Your task to perform on an android device: I want to save this open document as Increase Productivity. So save this open document as Increase Productivity in the Word app.
Image 0: 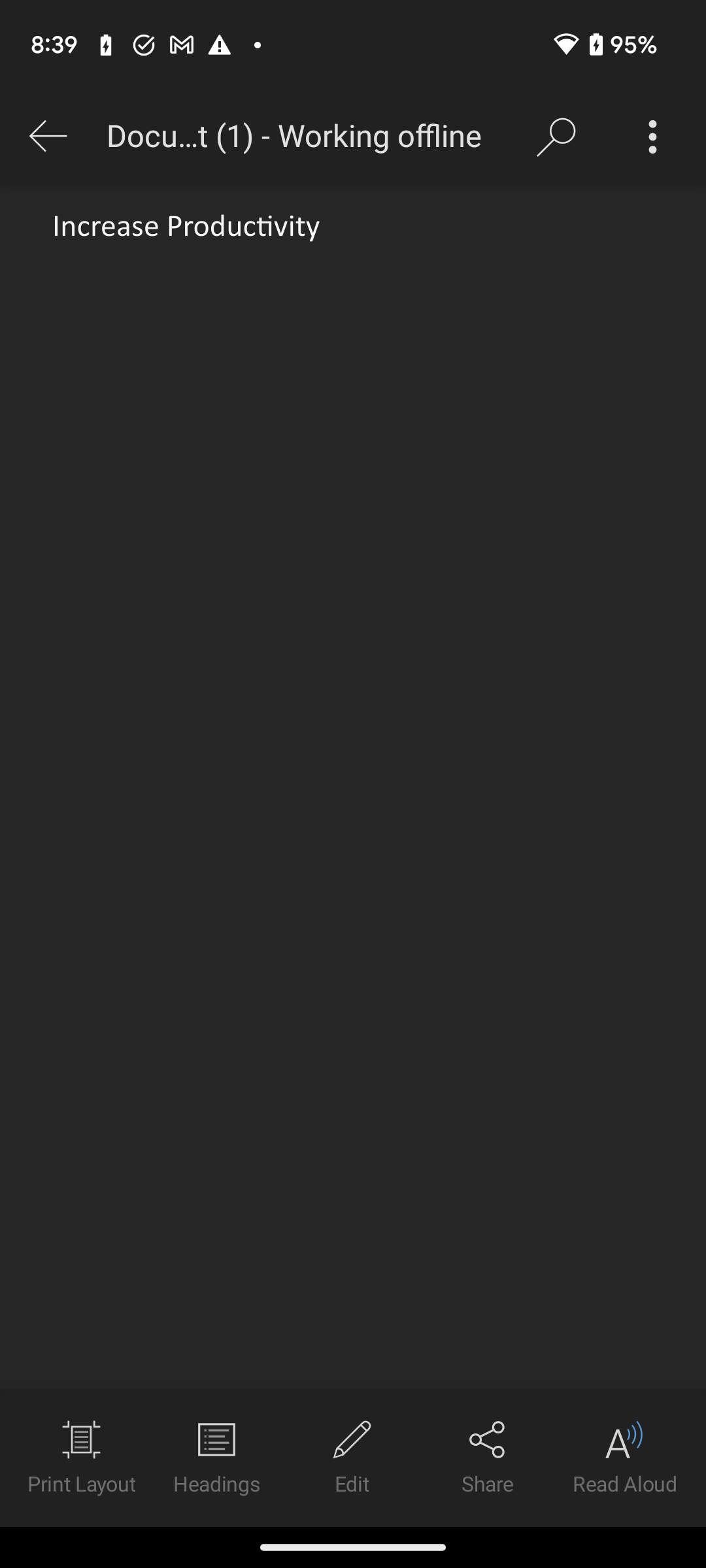
Click on the three dots icon at the top right corner of the screen to view the save as option
Step 0: click (652, 137)
Image 1: 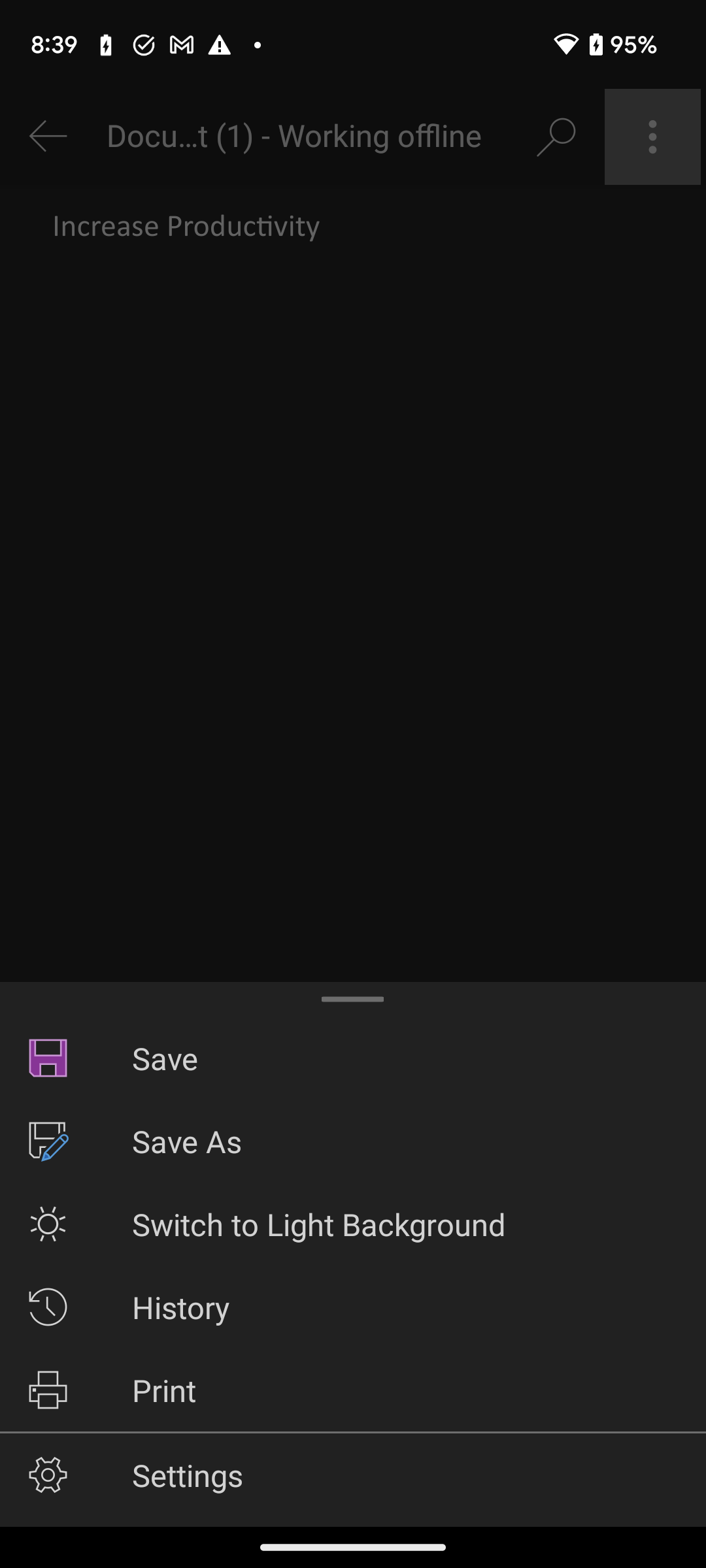
Click on the Save as option to save this document
Step 1: click (353, 1141)
Image 2: 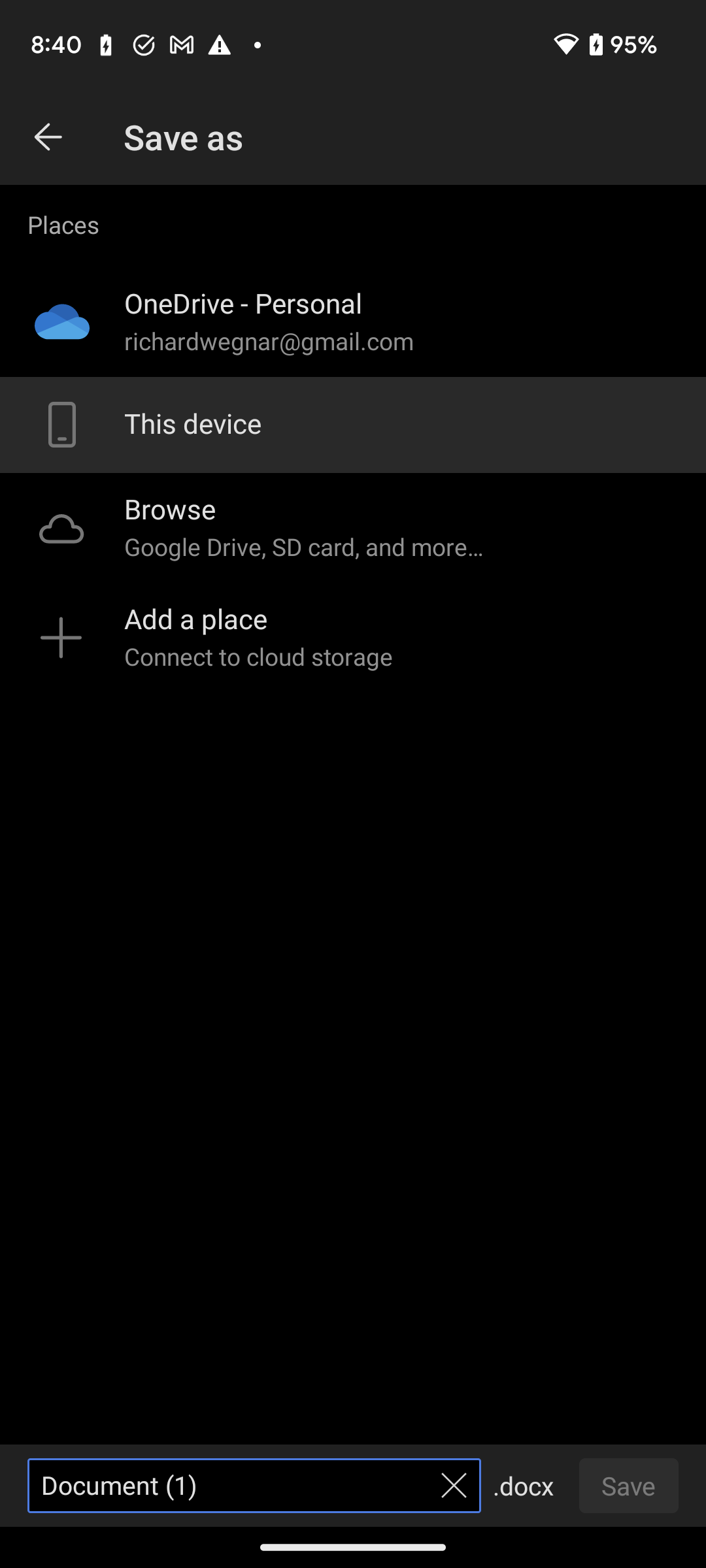
Click on the title section at the bottom of the screen to add title of this document
Step 2: click (227, 1485)
Image 3: 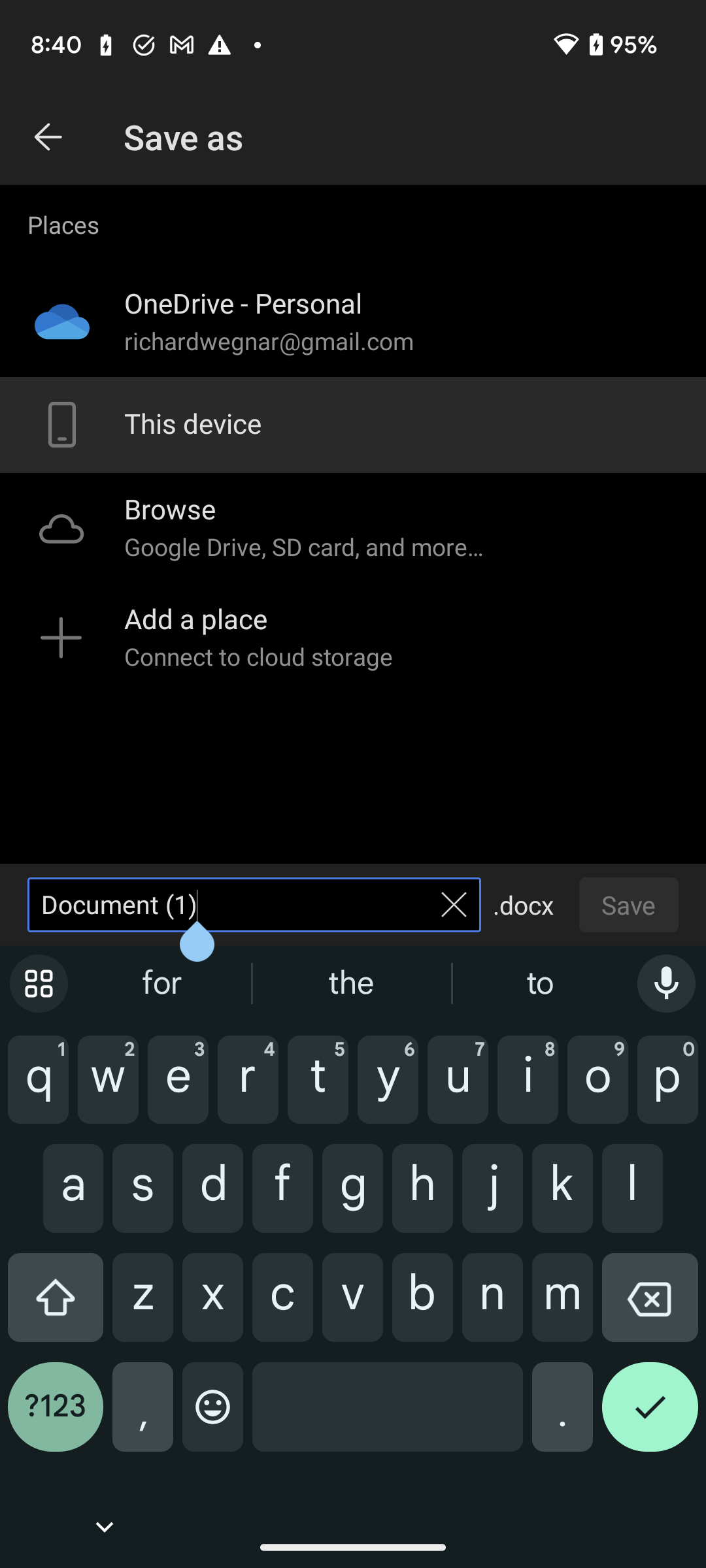
Click on the cross icon of the title section to clear the title section
Step 3: click (454, 904)
Image 4: 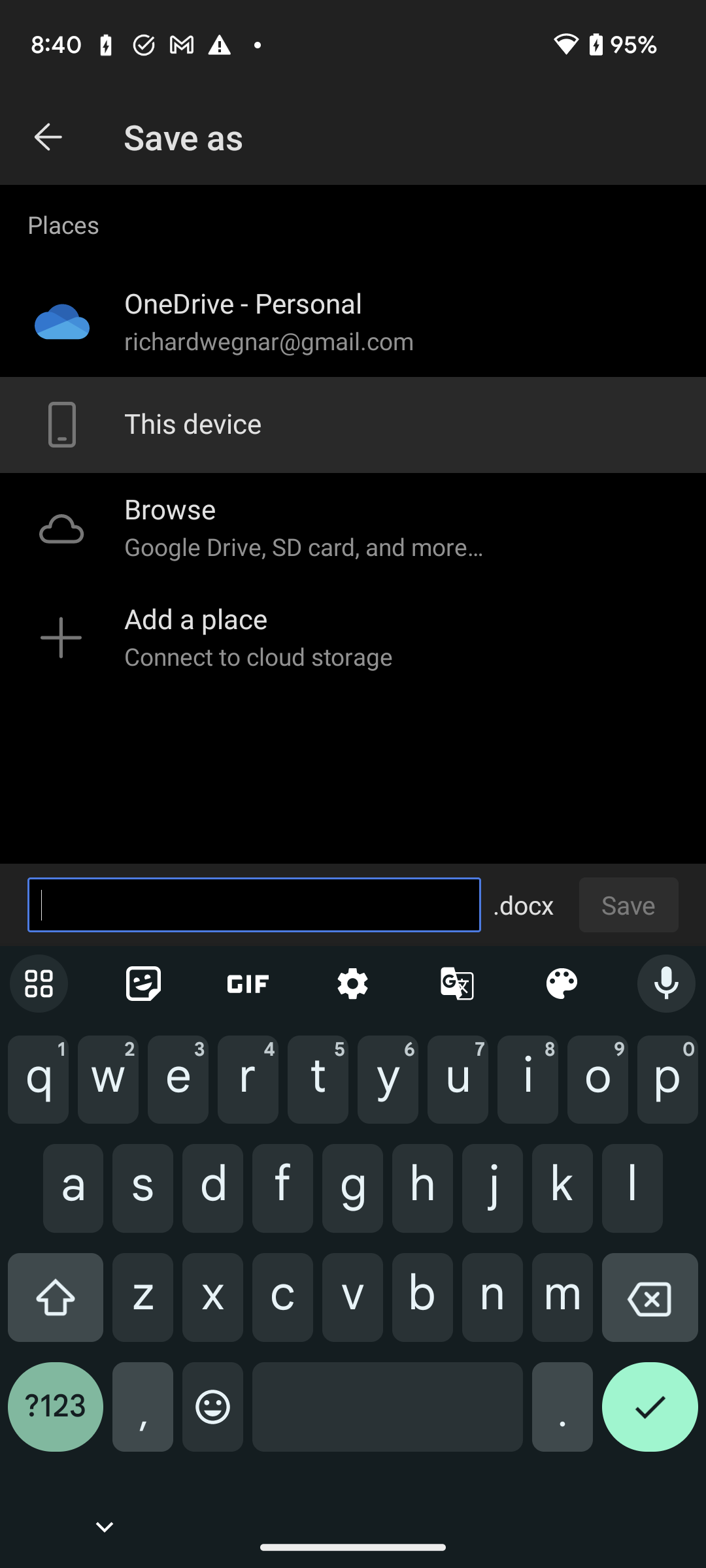
Type Increase Productivity in the title section to add title of this document
Step 4: wait
Image 5: 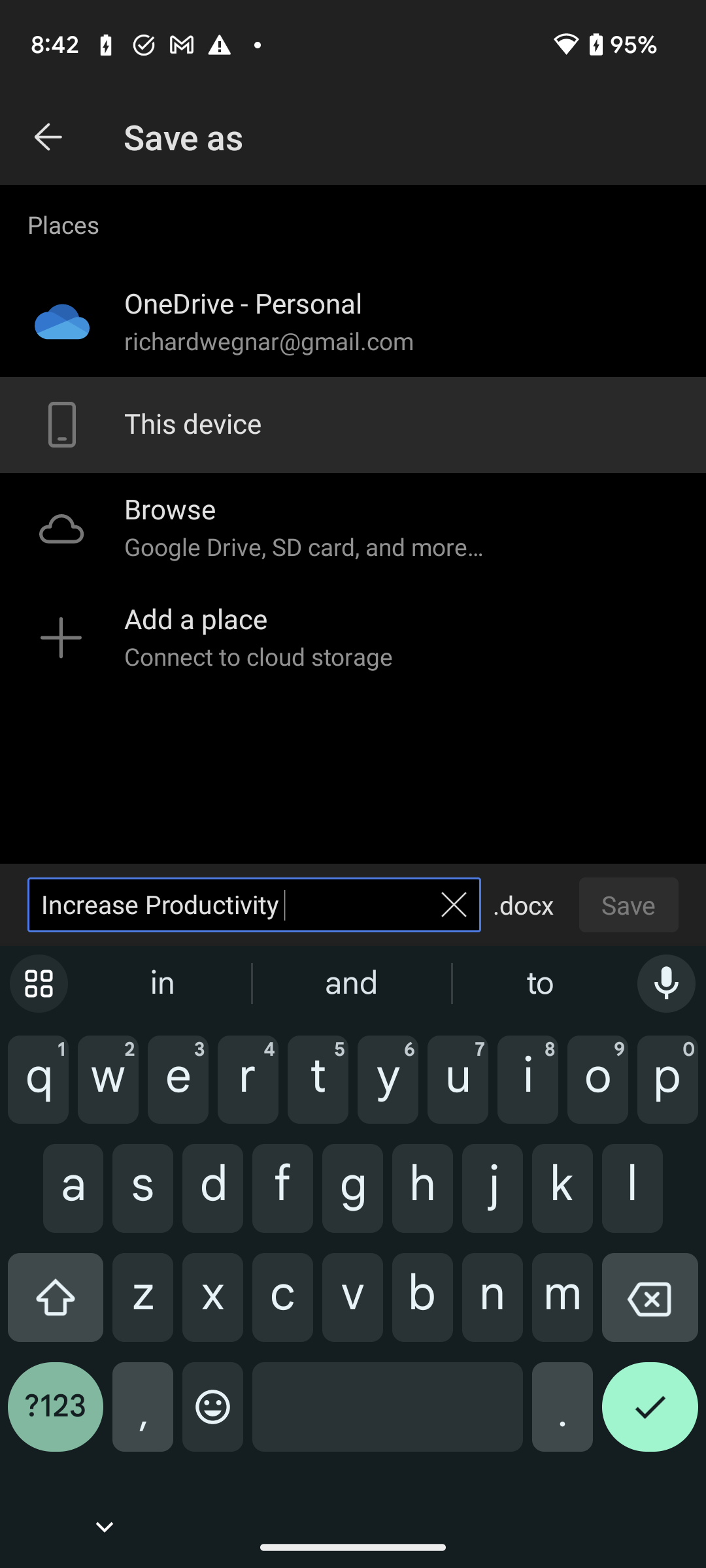
Click on the This device option to select the location to save this document
Step 5: click (408, 424)
Image 6: 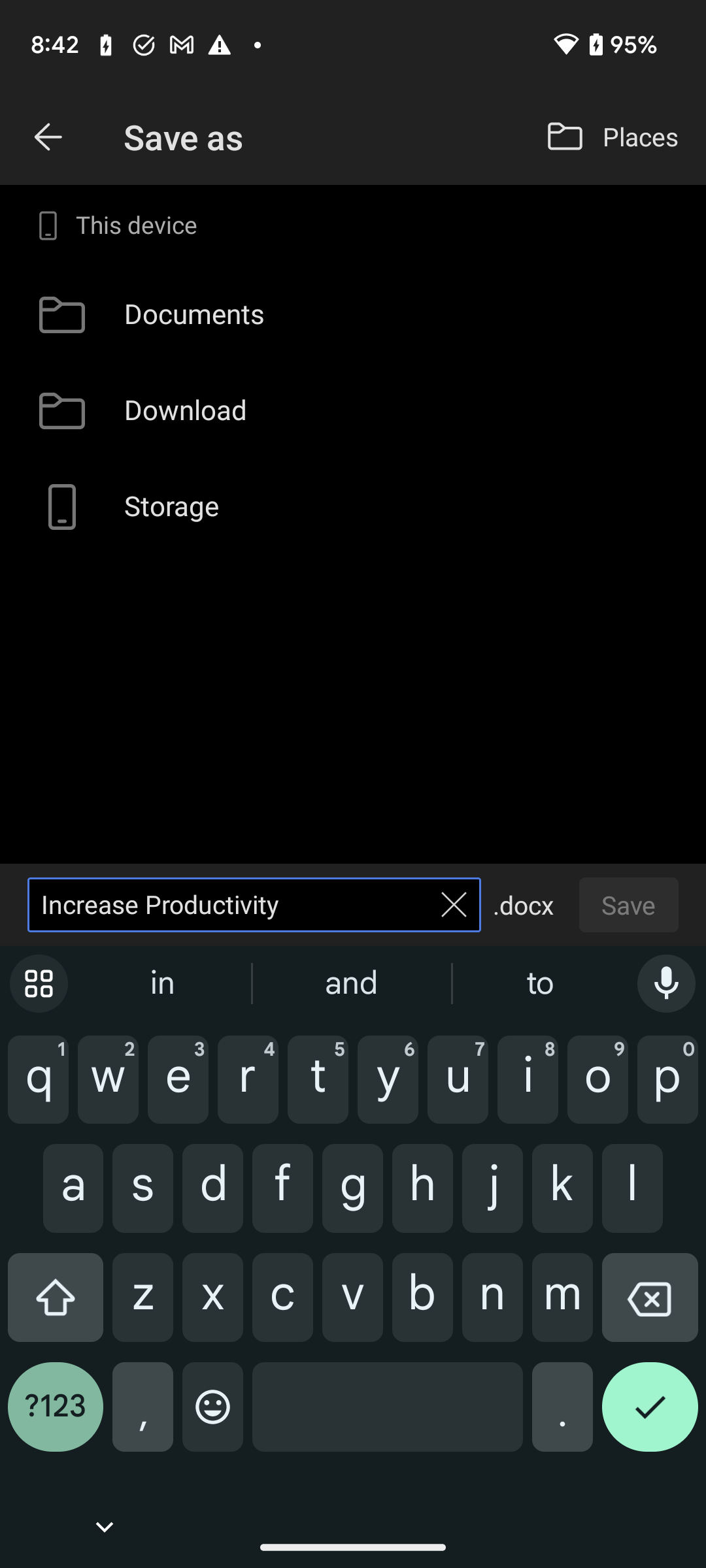
Click on the Documents folder to select the folder to save this document.
Step 6: click (408, 315)
Image 7: 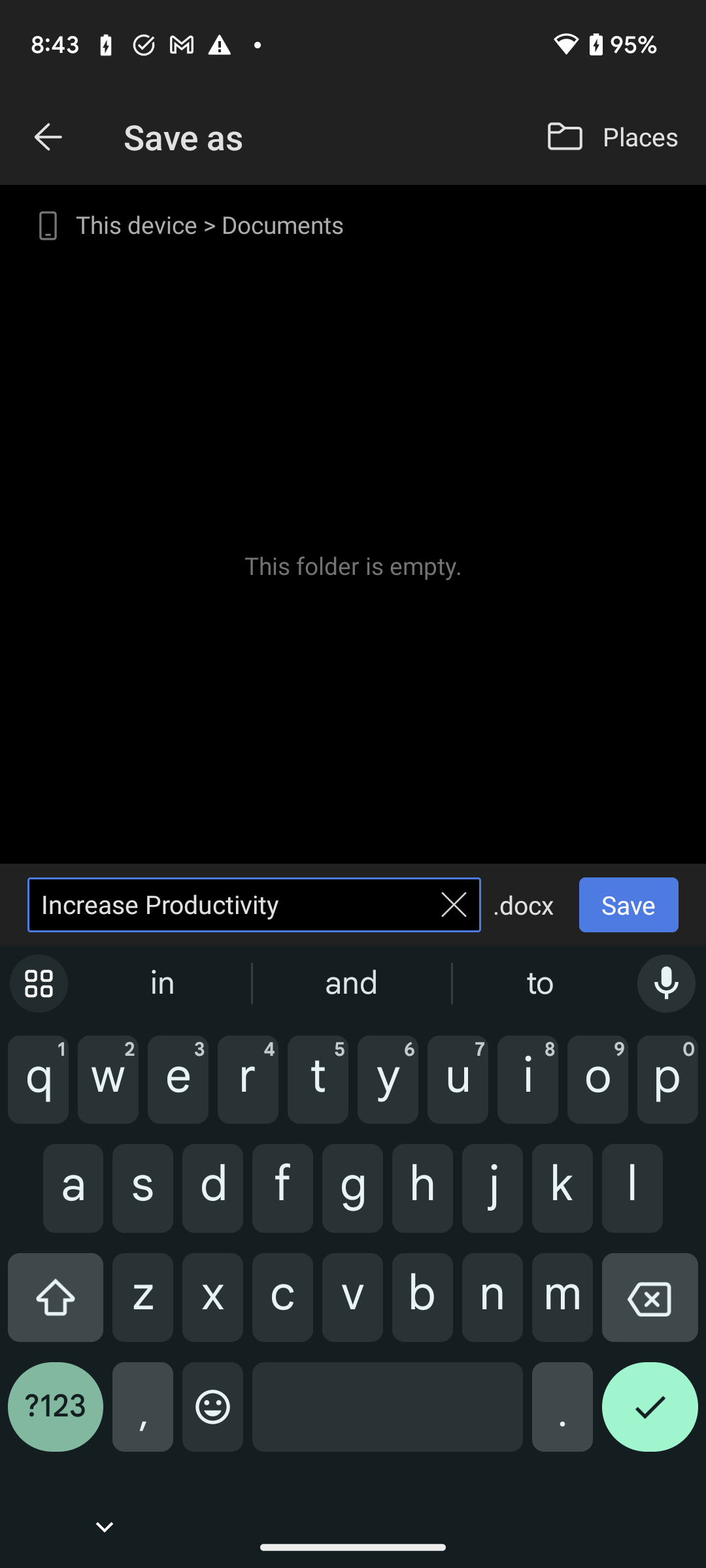
Click on the Save button to save this document.
Step 7: click (629, 904)